Your task to perform on an android device: I have to reach the office at 9:00 AM after finishing all the household chores, so I will need to wake up early in the morning, so set an alarm for me at 7:00 AM on the Clock app.
Image 1: 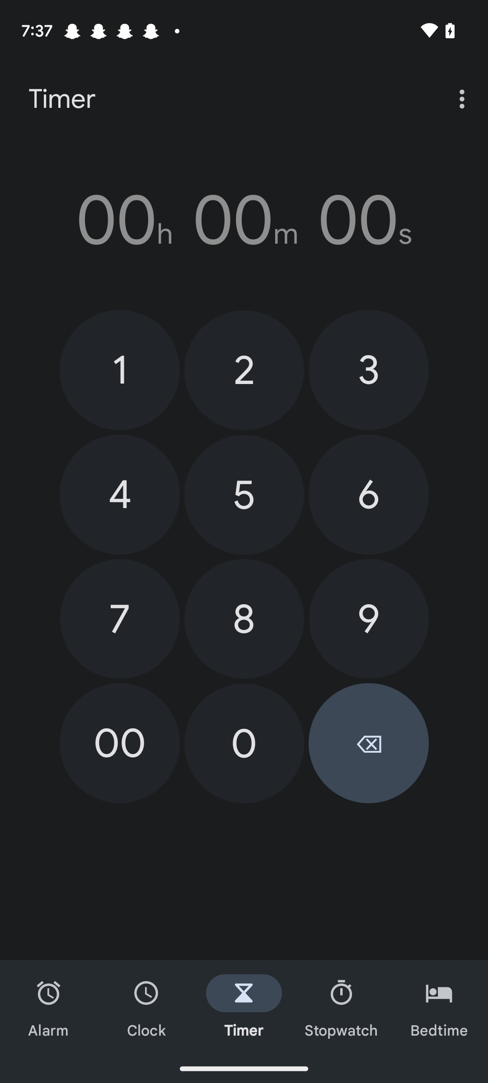
click on the Alarm Icon at the bottom left corner of the screen.
Step 1: click (49, 1007)
Image 2: 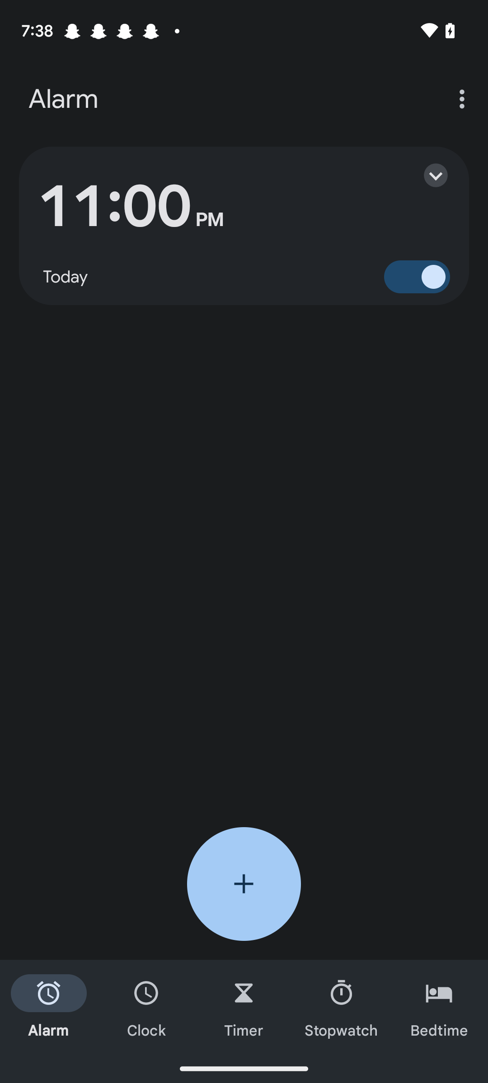
click on the + icon on the screen.
Step 2: click (244, 884)
Image 3: 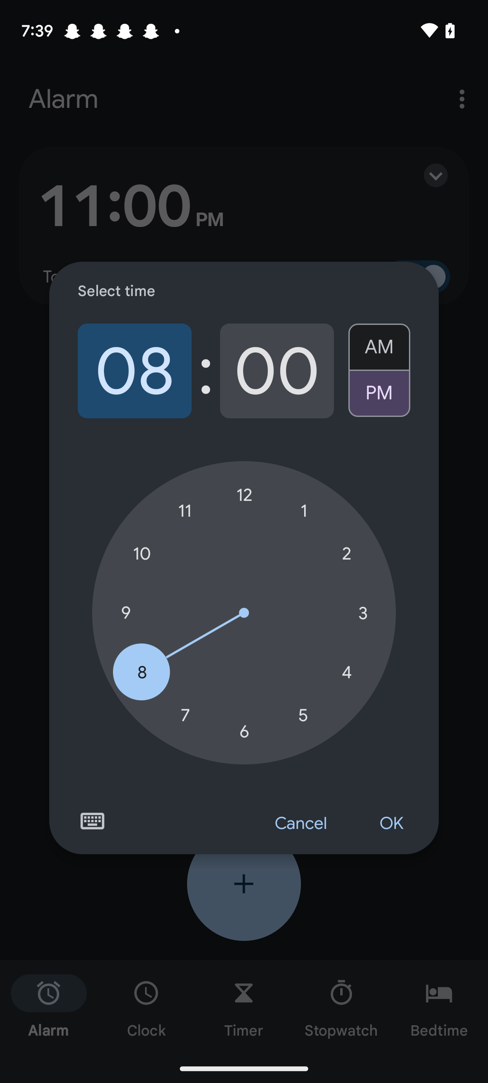
Set the time at 7:00 
Step 3: click (185, 715)
Image 4: 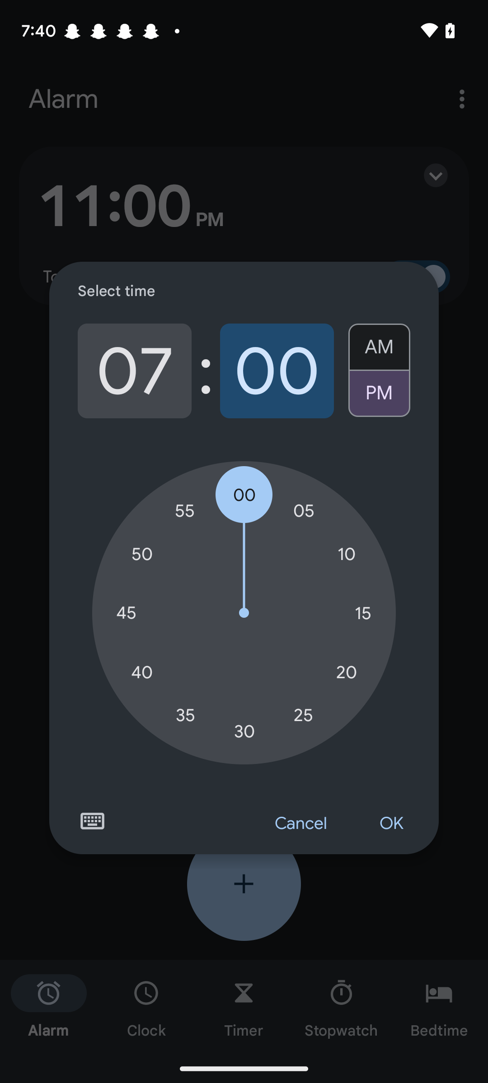
click on the AM.
Step 4: click (379, 342)